Your task to perform on an android device: I want to track the USD to GBP currency exchange rates in a Xe app since I'm curious about the actual exchange rate.
Image 2: 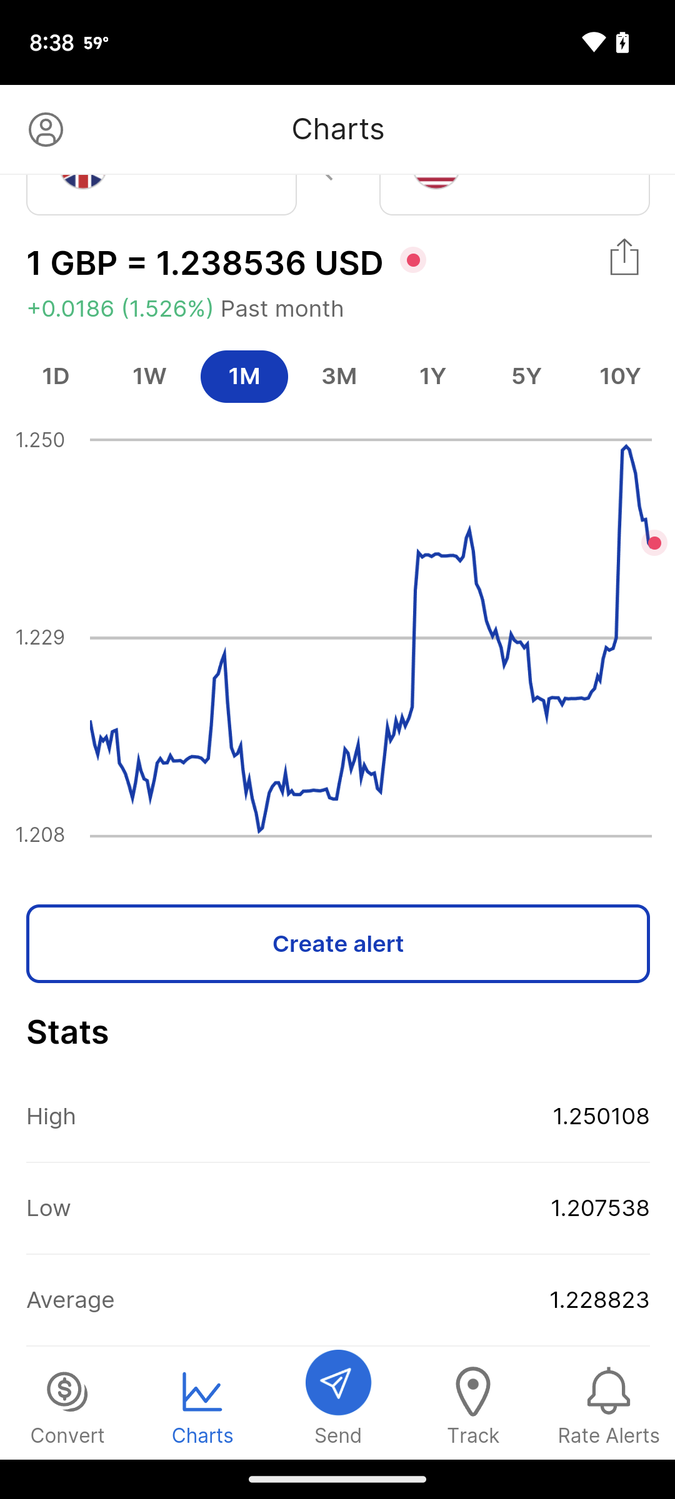
Click on charts tab at the bottom of the screen
Step 2: wait